Your task to perform on an android device: Chianti Italian Restaurant looks good as it is having 339 reviews and five star ratings , view the details of the Chianti Italian Restaurant in the Opentable app.
Image 0: 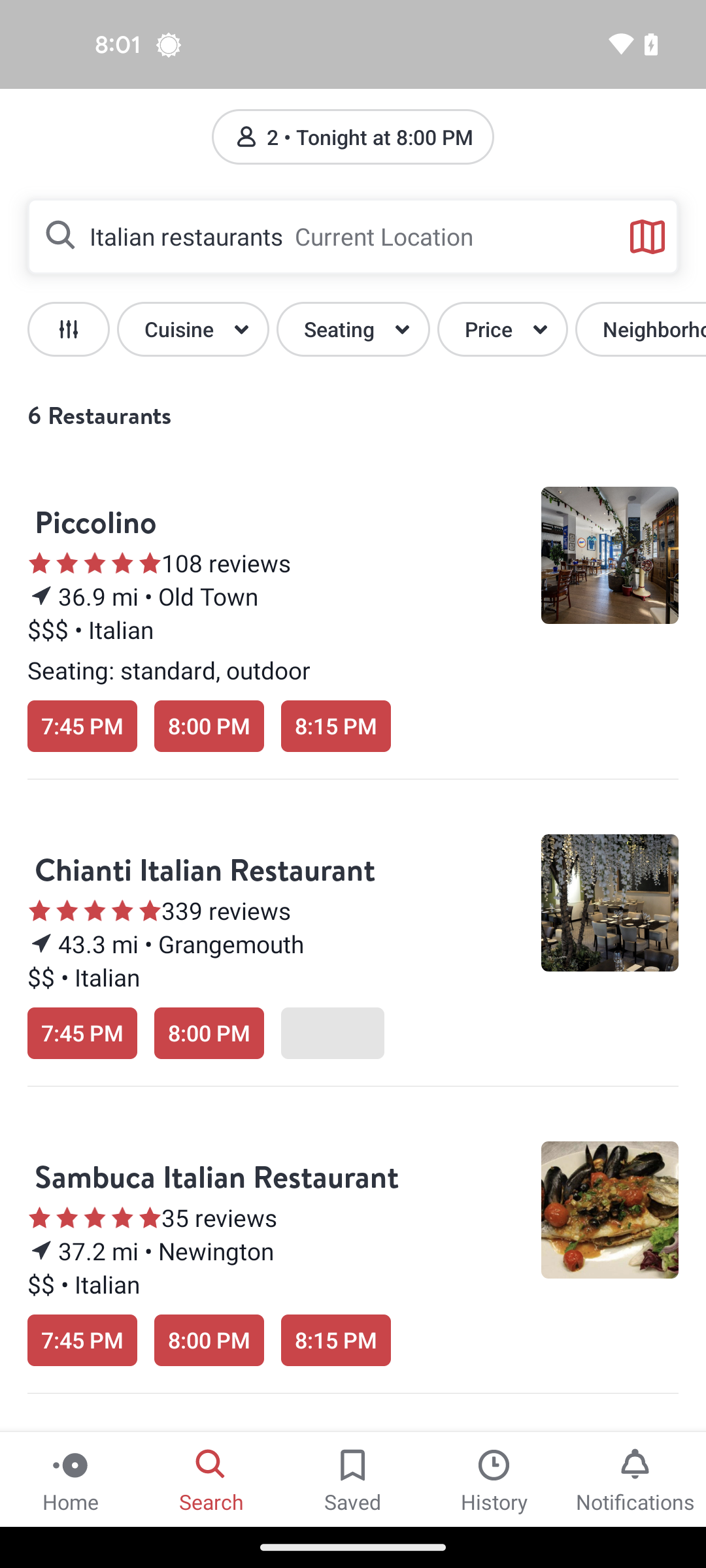
Click on the Chianti Italian Restaurant
Step 0: click (226, 910)